Your task to perform on an android device: Open the file manager and view the actutation _result file in Document folder.
Image 0: 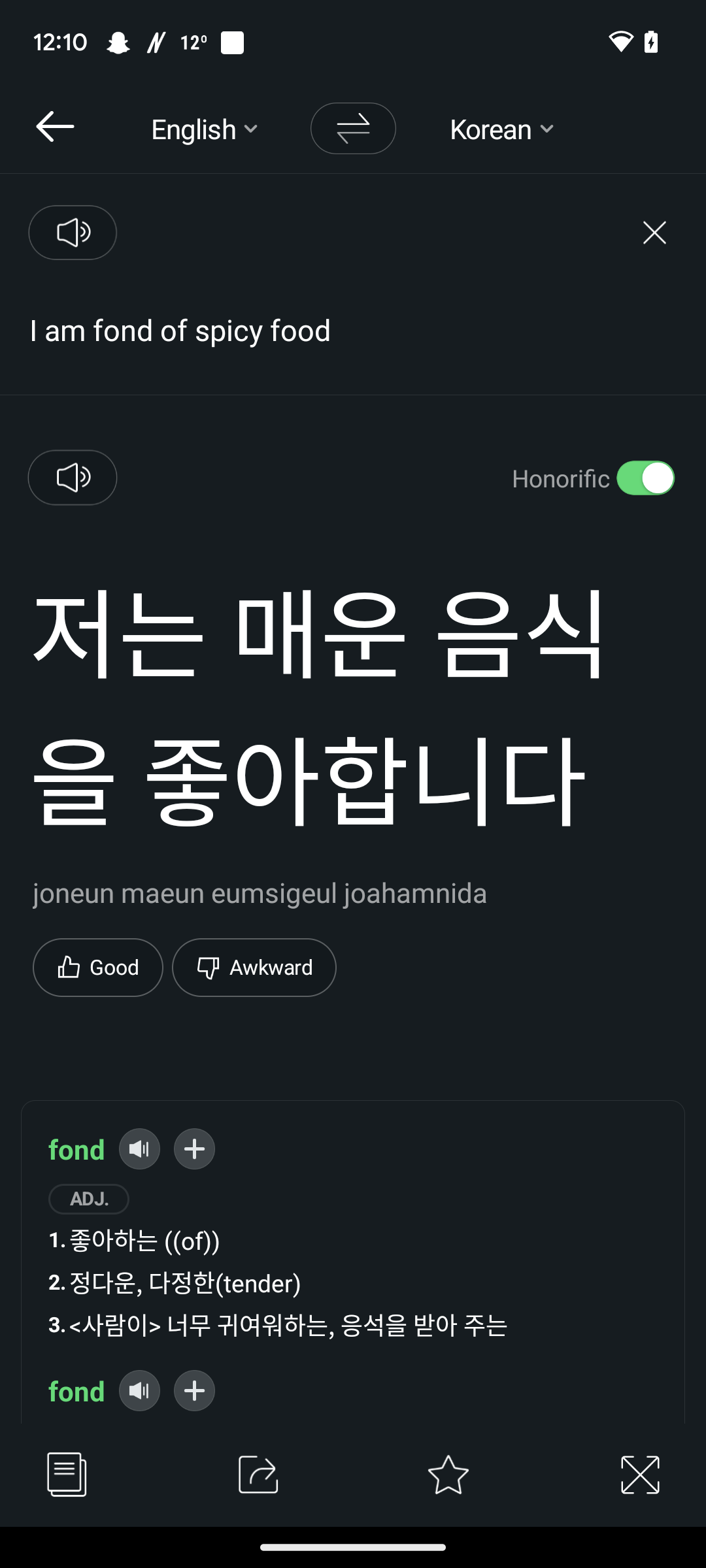
Open the file manager 
Step 0: open app "File Manager"
Image 1: 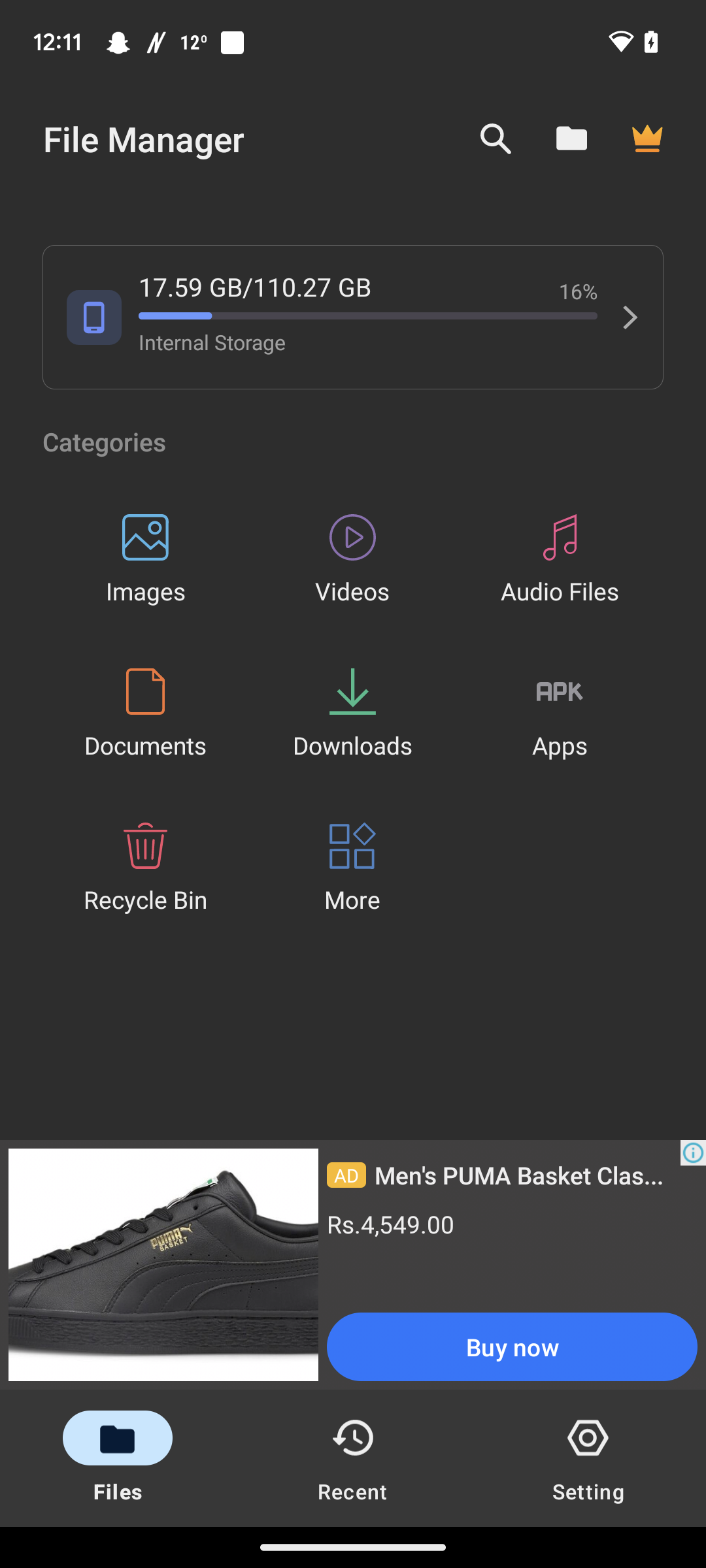
Click on the internal storage section
Step 1: click (401, 317)